Your task to perform on an android device: Yesterday, I downloaded a science fiction novel named Typhoon in pdf format. Can you search for the pdf file in the files by Google app?
Image 0: 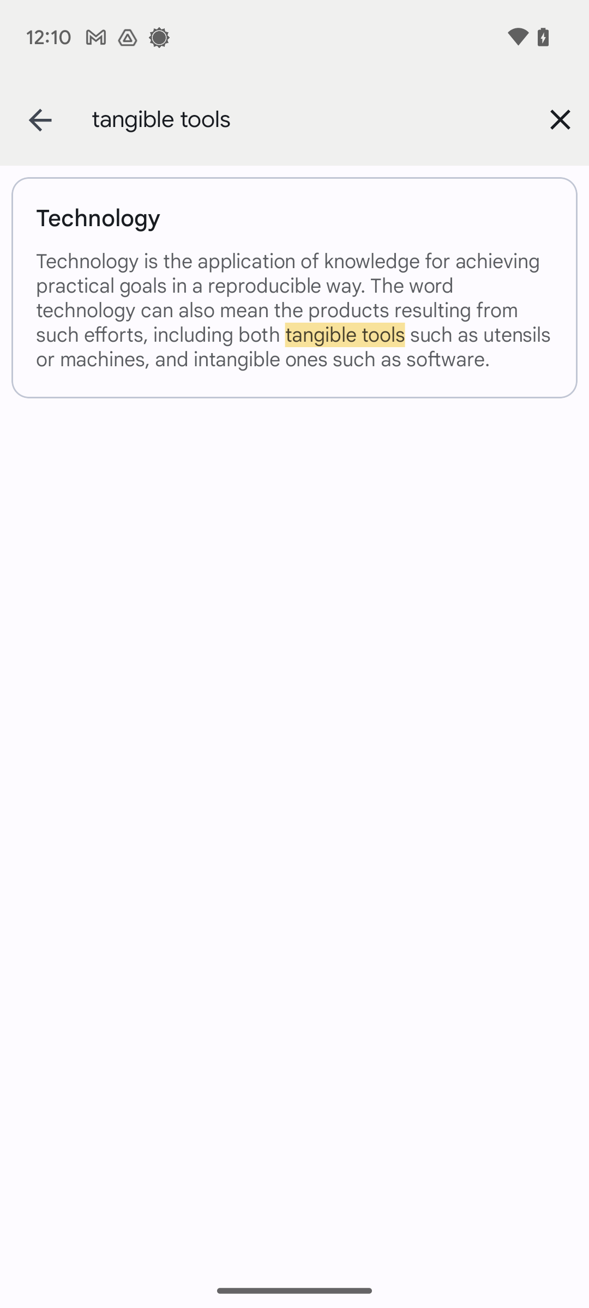
Open the files by Google app
Step 0: open app "Files by Google"
Image 1: 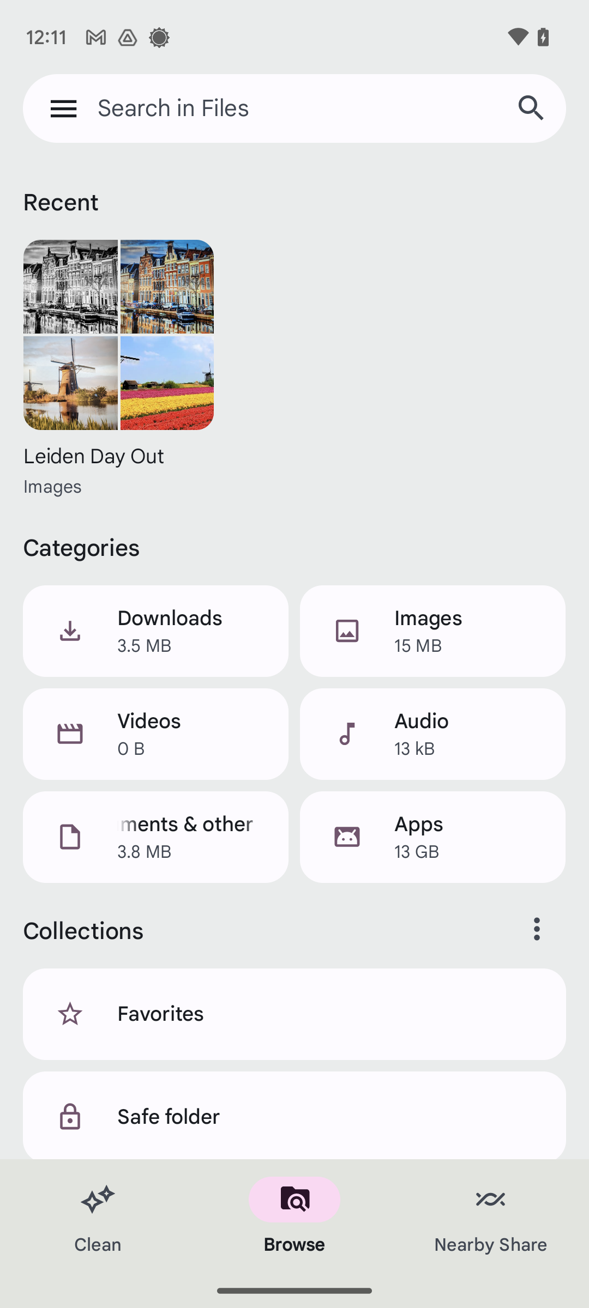
Click on the search bar at the top of the screen.
Step 1: click (294, 108)
Image 2: 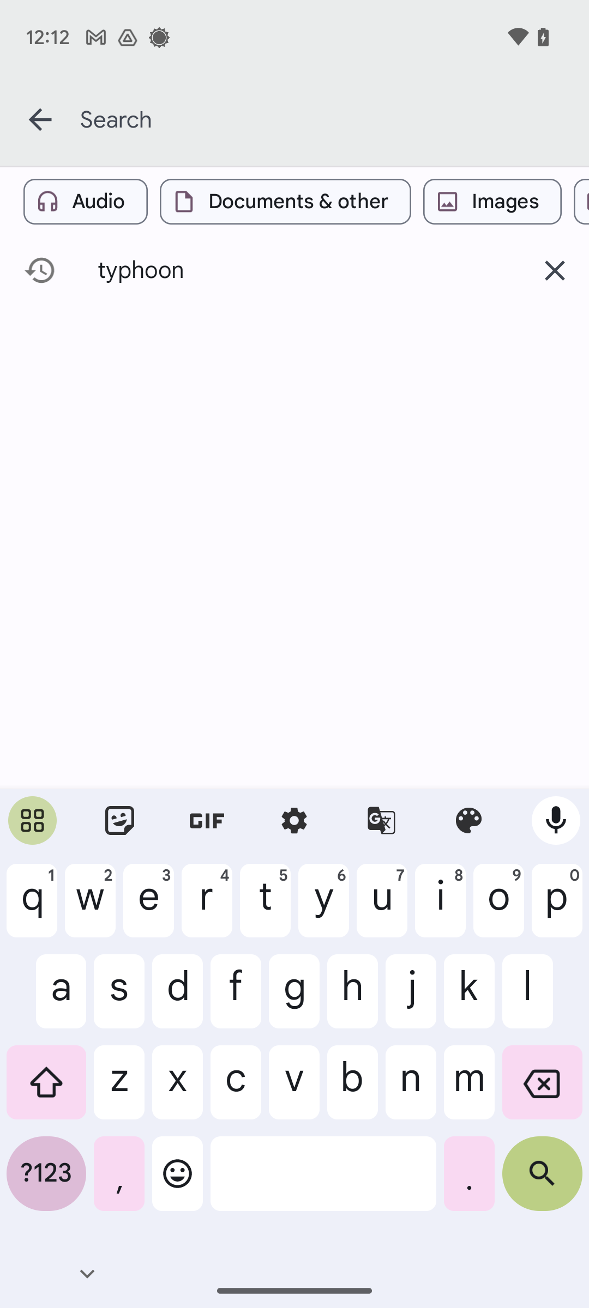
Type Typhoon in the search bar.
Step 2: type "Typhoon"
Image 3: 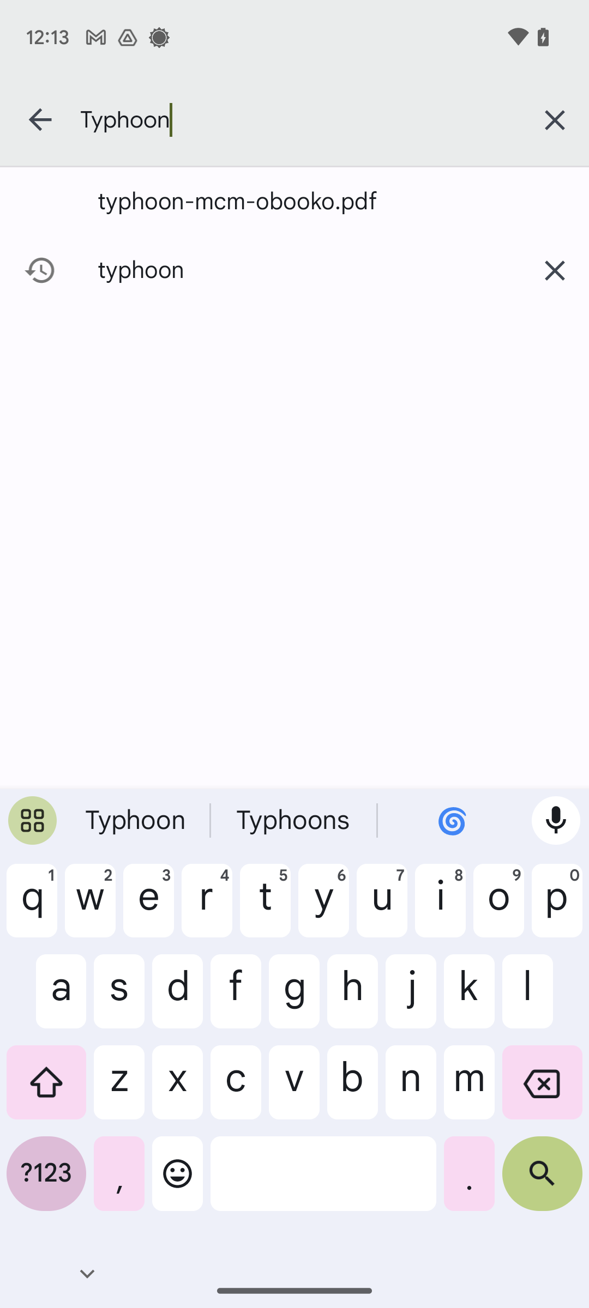
Click on the search icon at the bottom-right corner of the keyboard.
Step 3: click (542, 1182)